Your task to perform on an android device: Please add body con party dress in my cart.
Image 0: 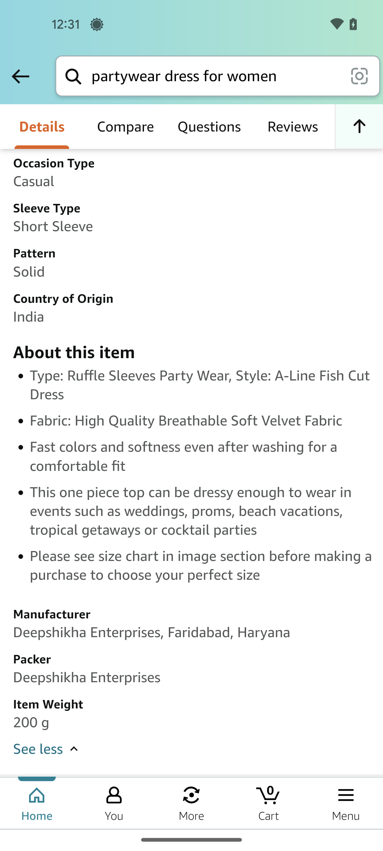
Swipe down to view add to cart option
Step 0: scroll up
Image 1: 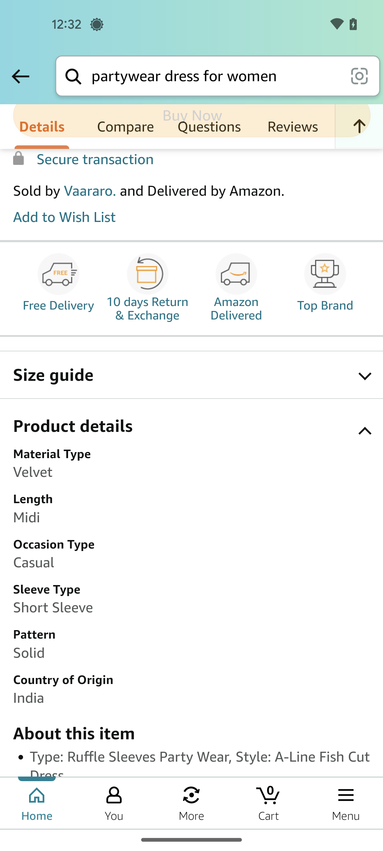
Swipe down to view add to cart option
Step 1: scroll up
Image 2: 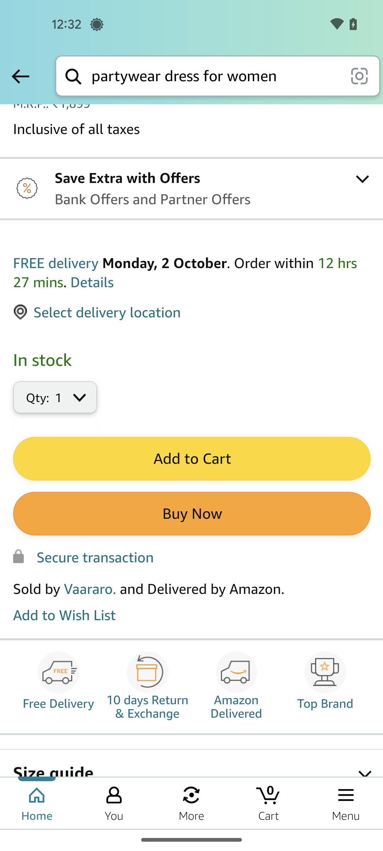
Tap on the add to cart button
Step 2: click (191, 459)